Your task to perform on an android device: Show me the other customer reviews of Amazon Echo dot 5th generation(Black) on the Tata CLiQ app.
Image 0: 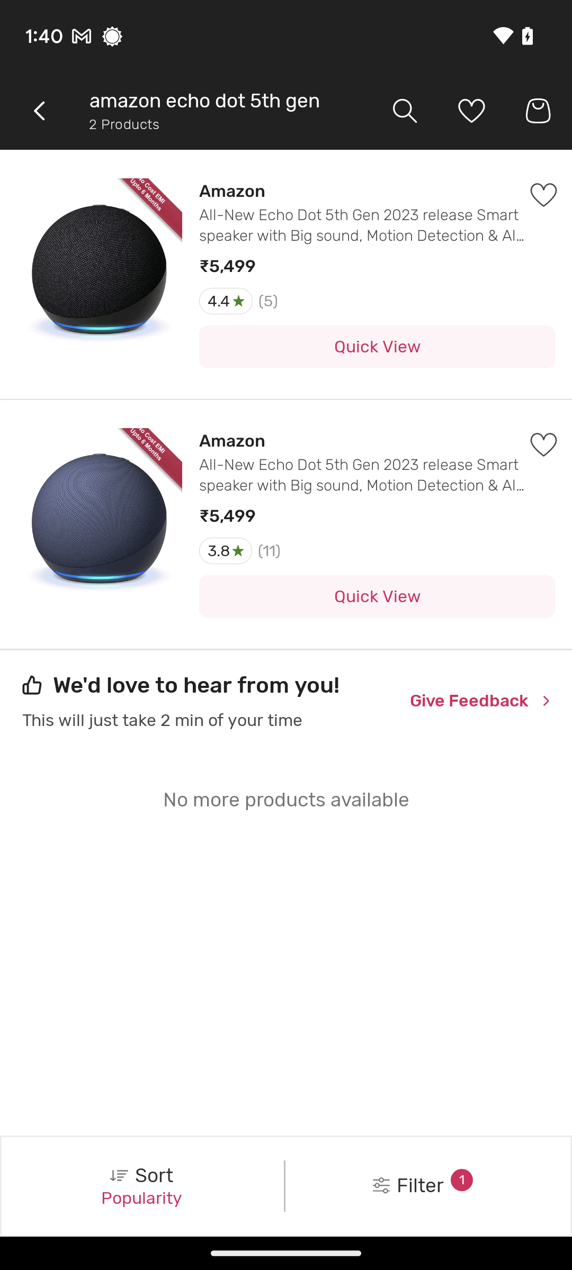
Click on the first search result.
Step 0: click (286, 275)
Image 1: 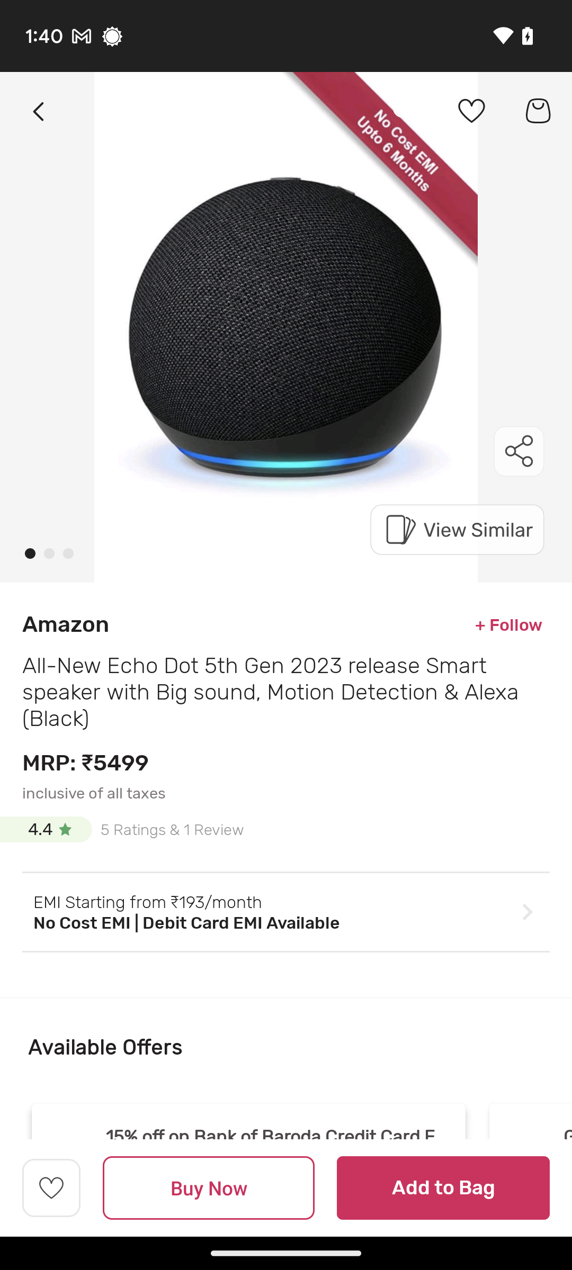
Scroll up until you find the Ratings & Reviews.
Step 1: scroll down
Image 2: 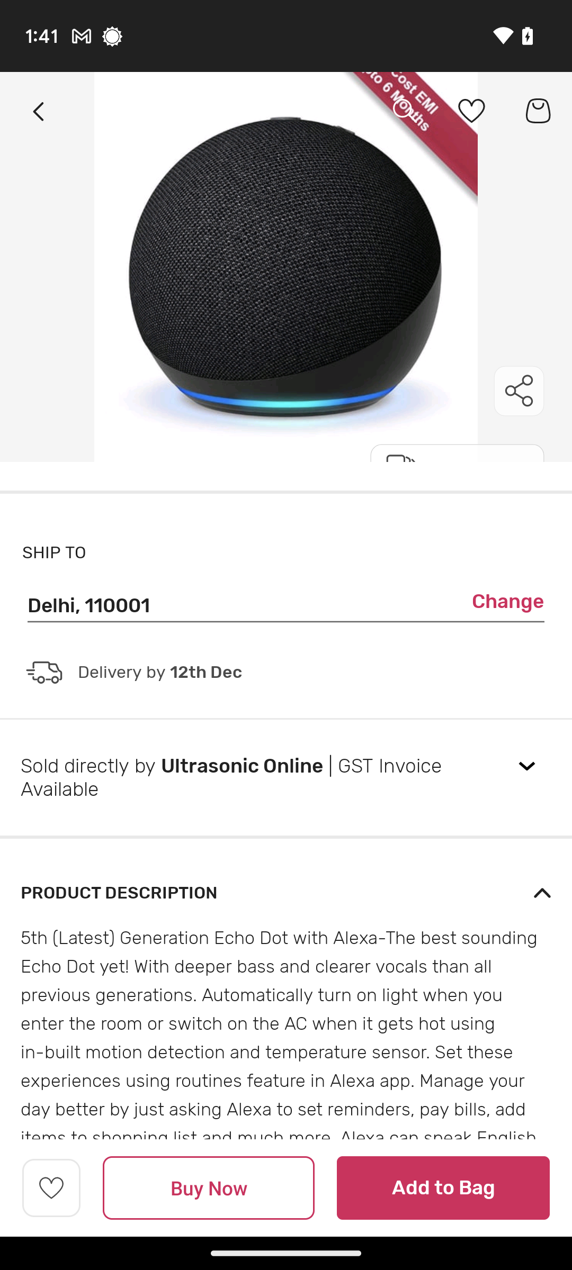
Scroll up until you find the Ratings & Reviews.
Step 2: scroll down
Image 3: 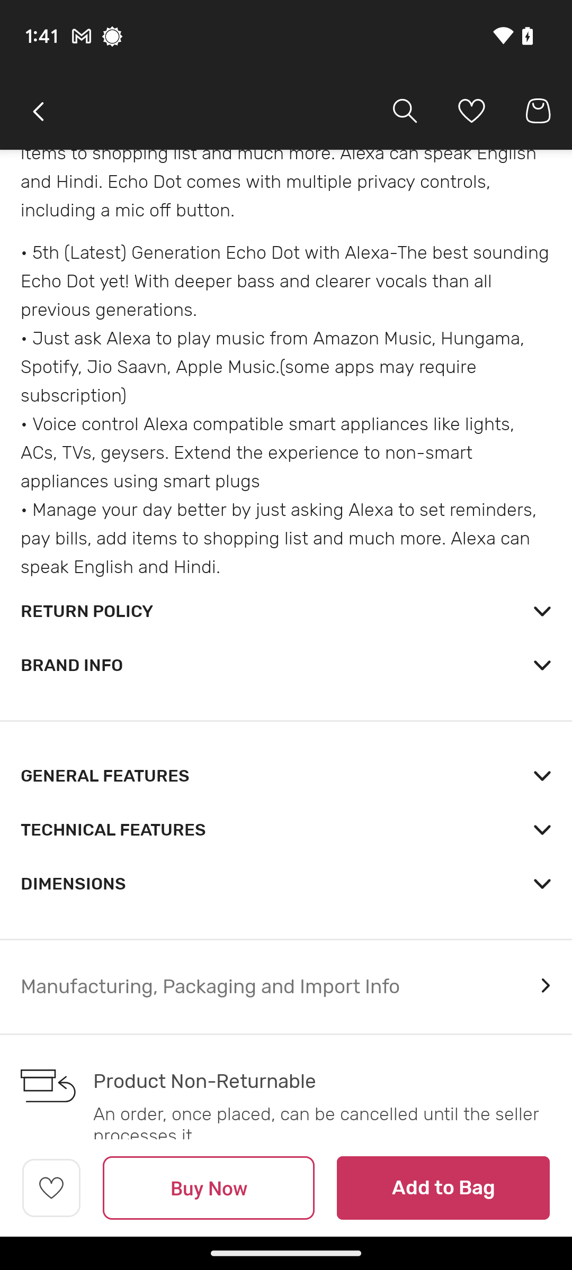
Scroll up until you find the Ratings & Reviews.
Step 3: scroll down
Image 4: 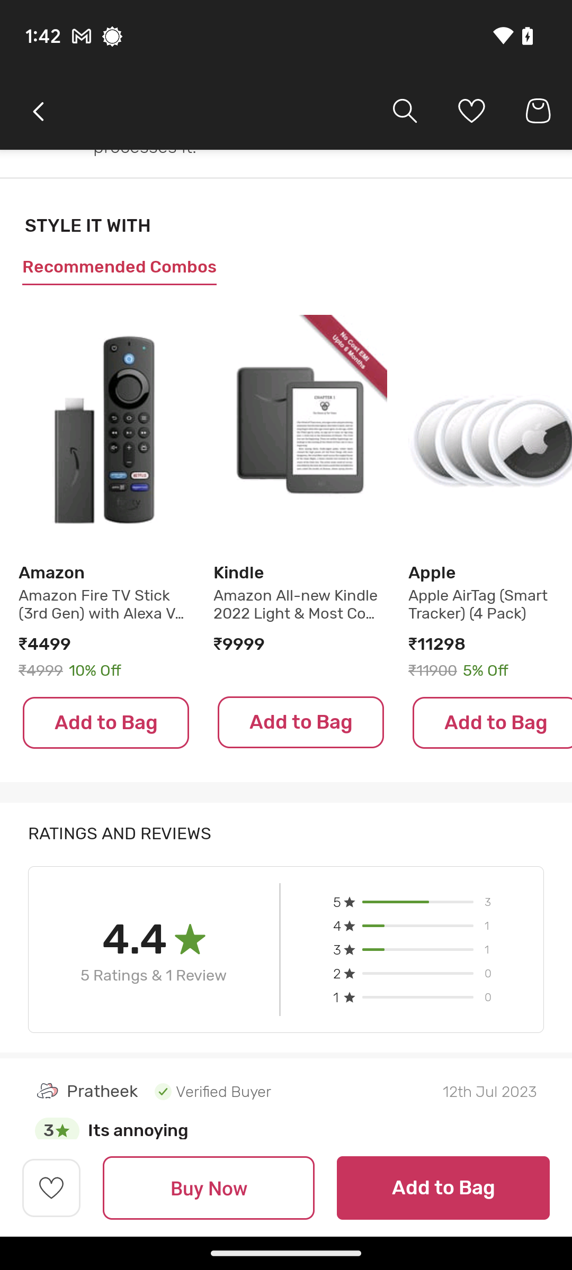
Scroll up until you find the Ratings & Reviews.
Step 4: wait